Your task to perform on an android device: Finish the first lesson I started.
Image 0: 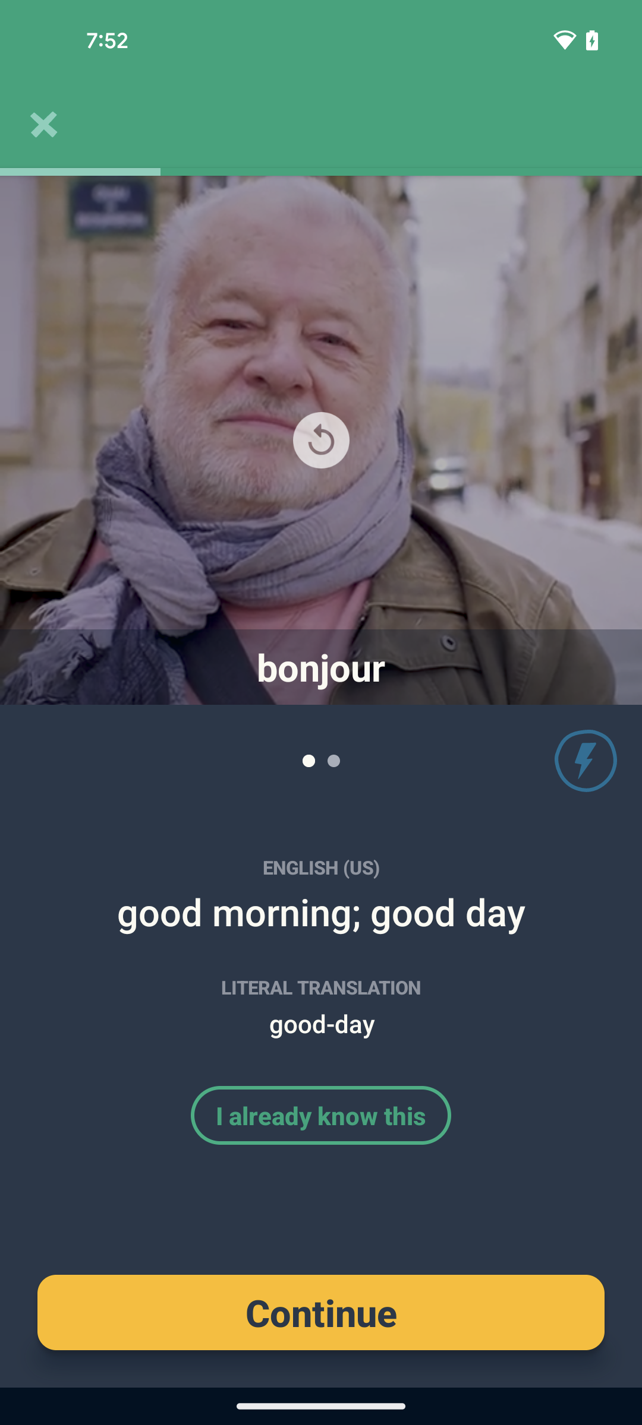
click on the Continue
Step 0: click (424, 1290)
Image 1: 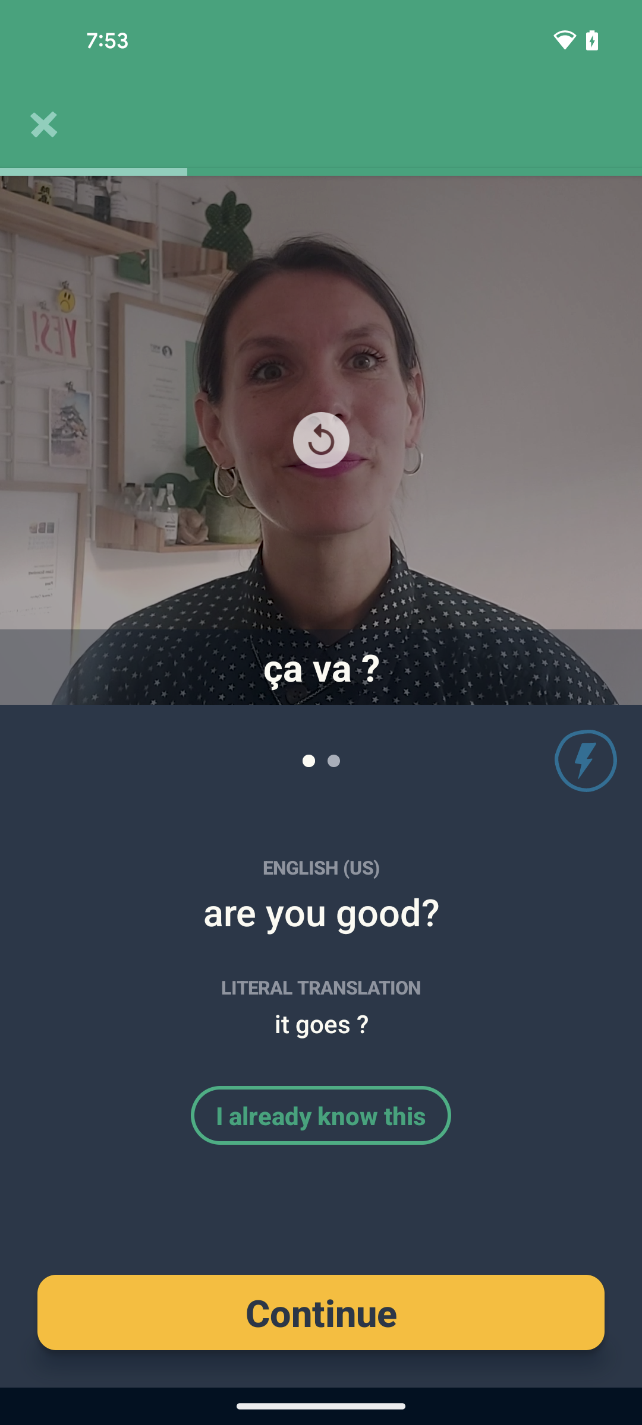
click on the Continue again
Step 1: click (321, 1312)
Image 2: 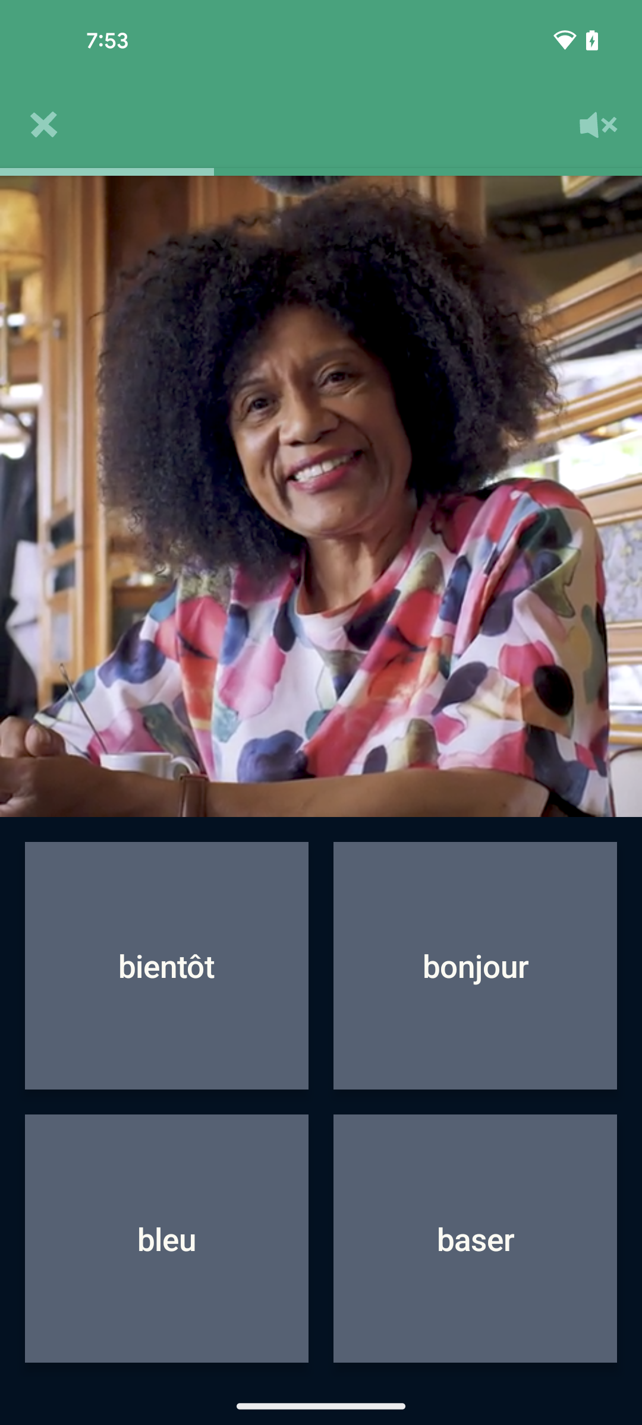
select the bonjour
Step 2: click (575, 933)
Image 3: 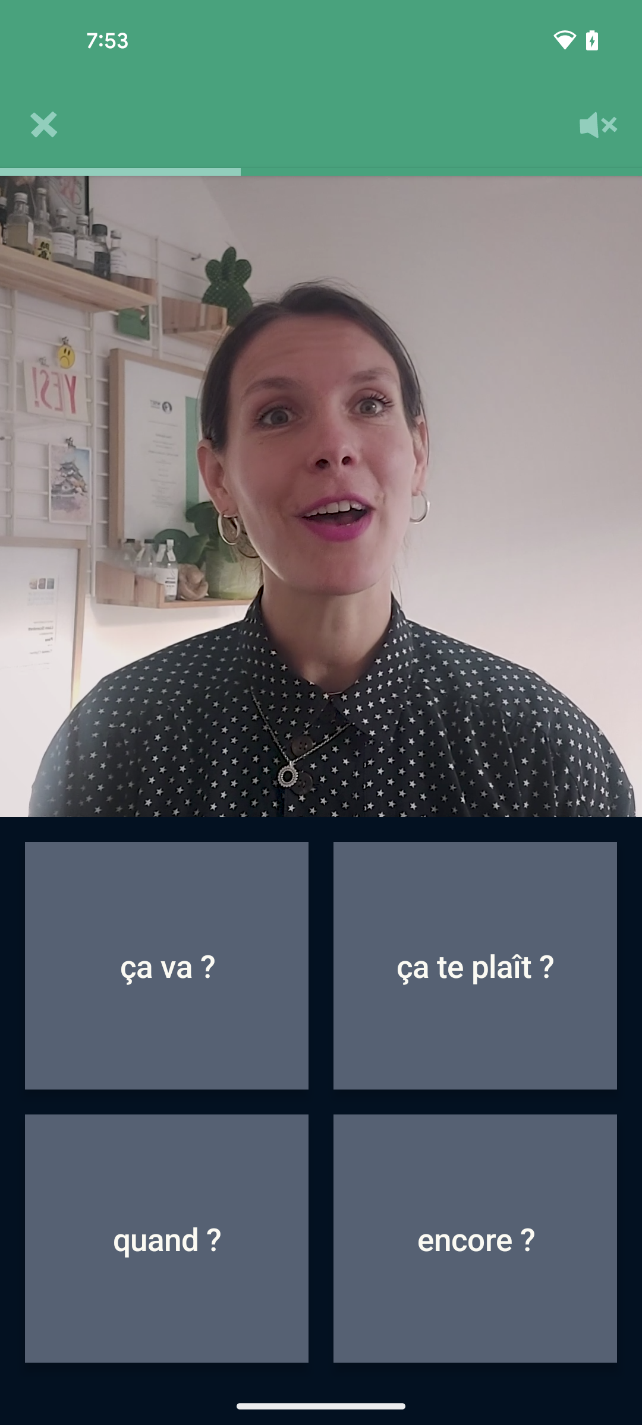
select the quand ? option
Step 3: click (167, 1239)